Your task to perform on an android device: Go to the reminder app and create the reminder called "Underdogs" with the description Best for Mocktails at date 06/15/2023, time 11 p.m
Image 0: 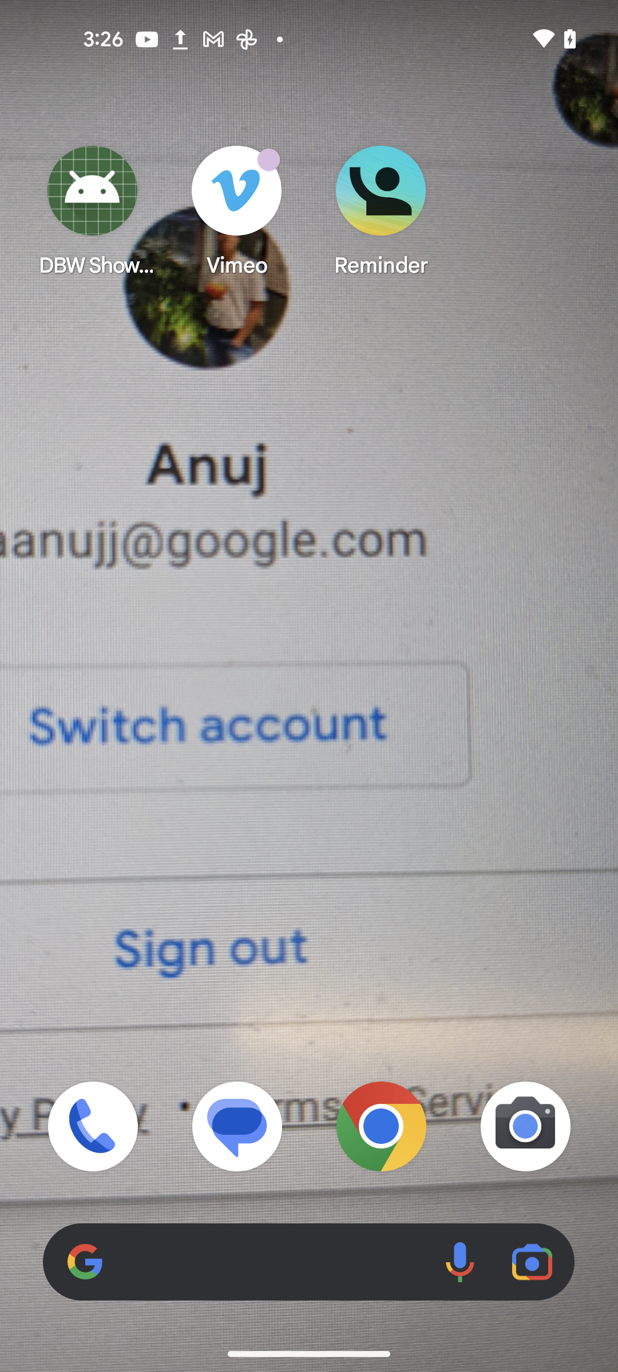
open Reminder app
Step 0: open app "Reminder"
Image 1: 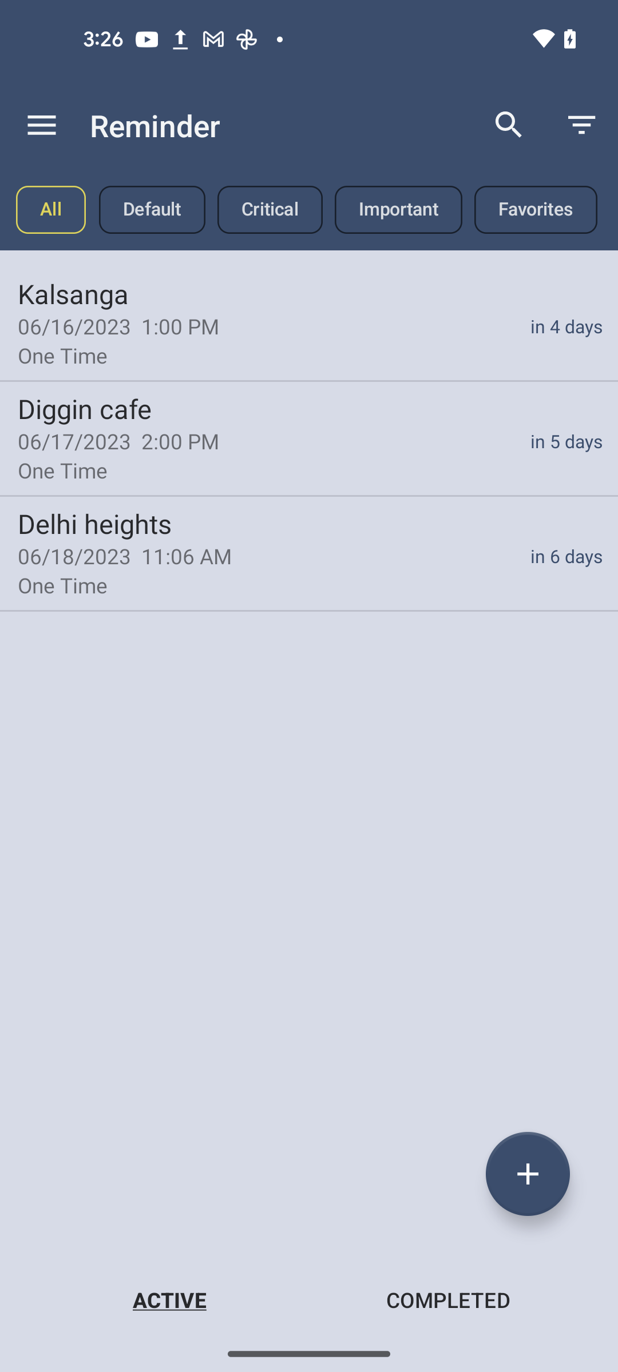
click on the + button at the bottom right corner of the screen
Step 1: click (528, 1174)
Image 2: 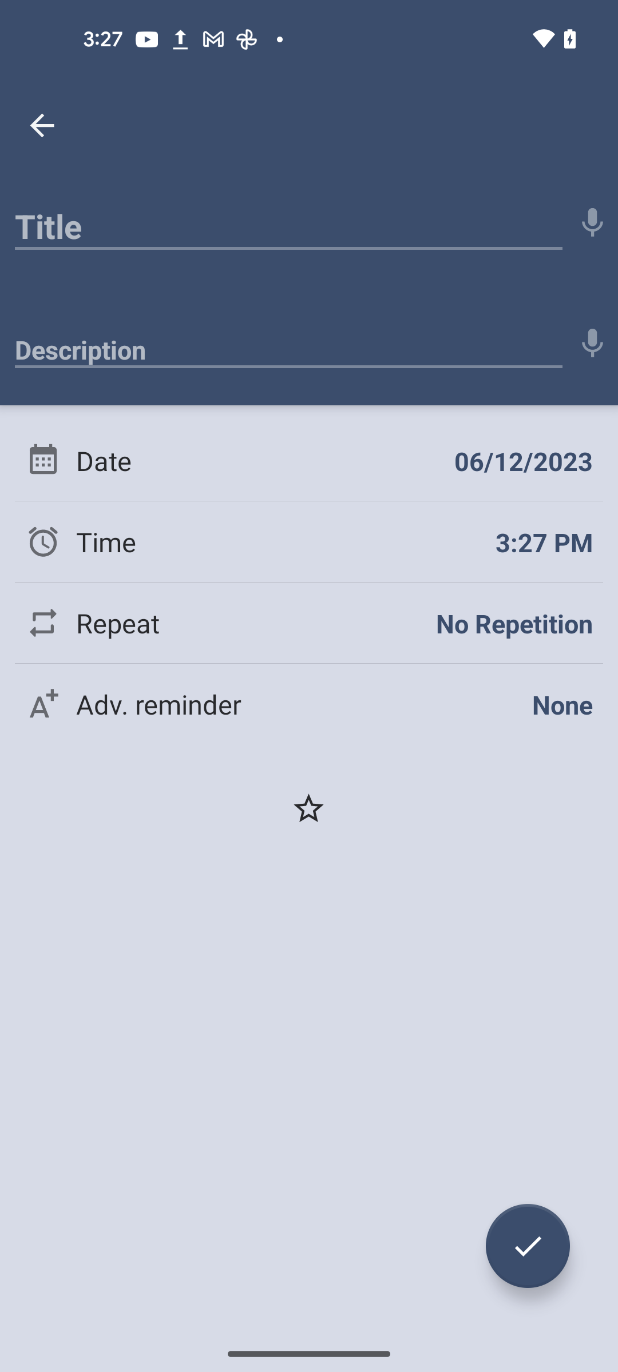
click on the title bar
Step 2: click (288, 220)
Image 3: 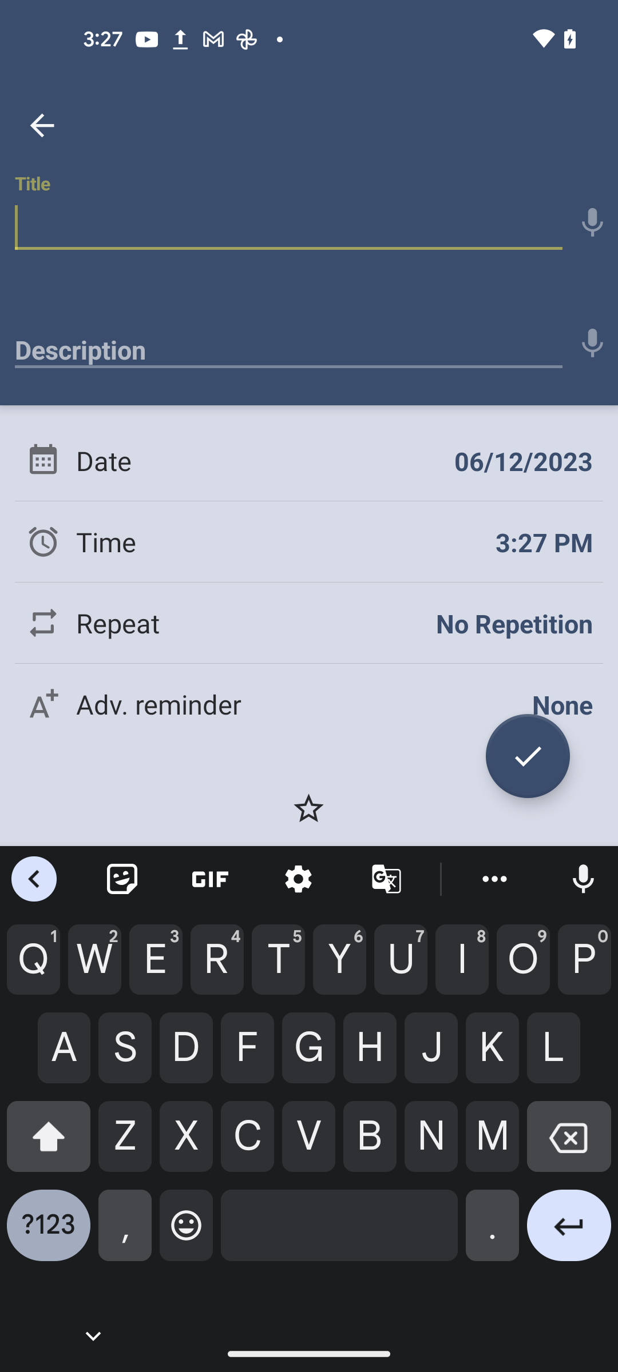
Add Title as underdogs 
Step 3: type "underdogs"
Image 5: 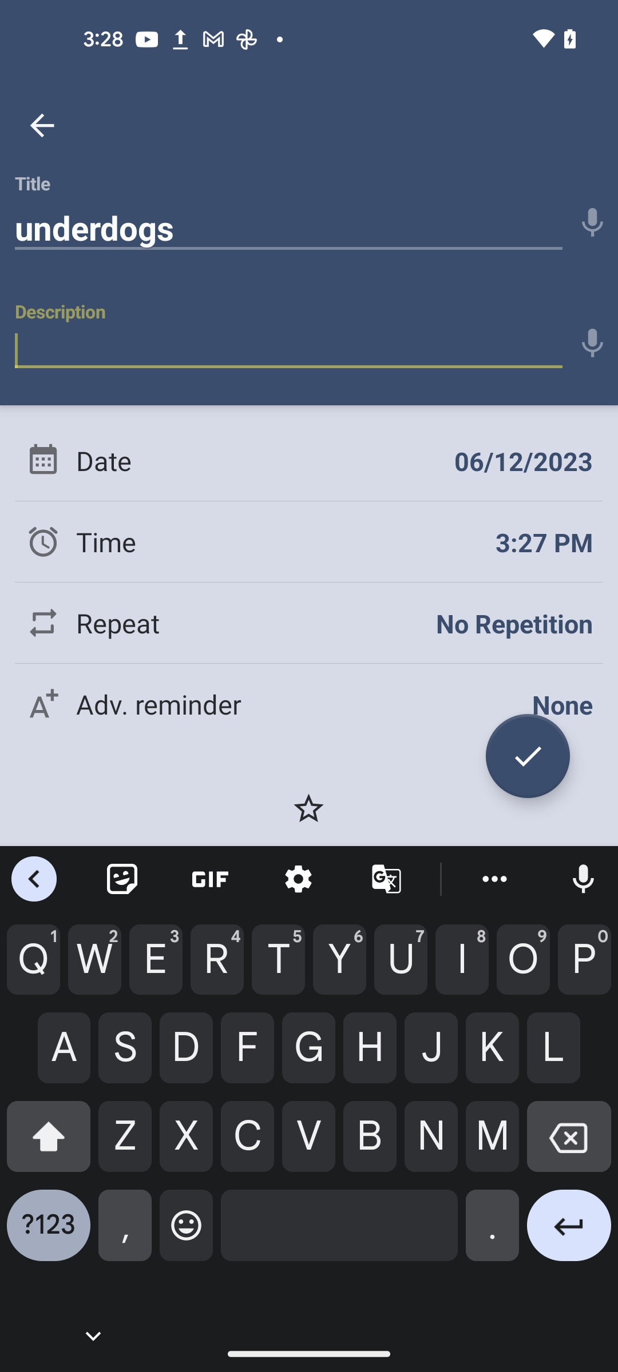
Add description as  Best for Mocktails 
Step 5: type "Best for Mocktails"
Image 6: 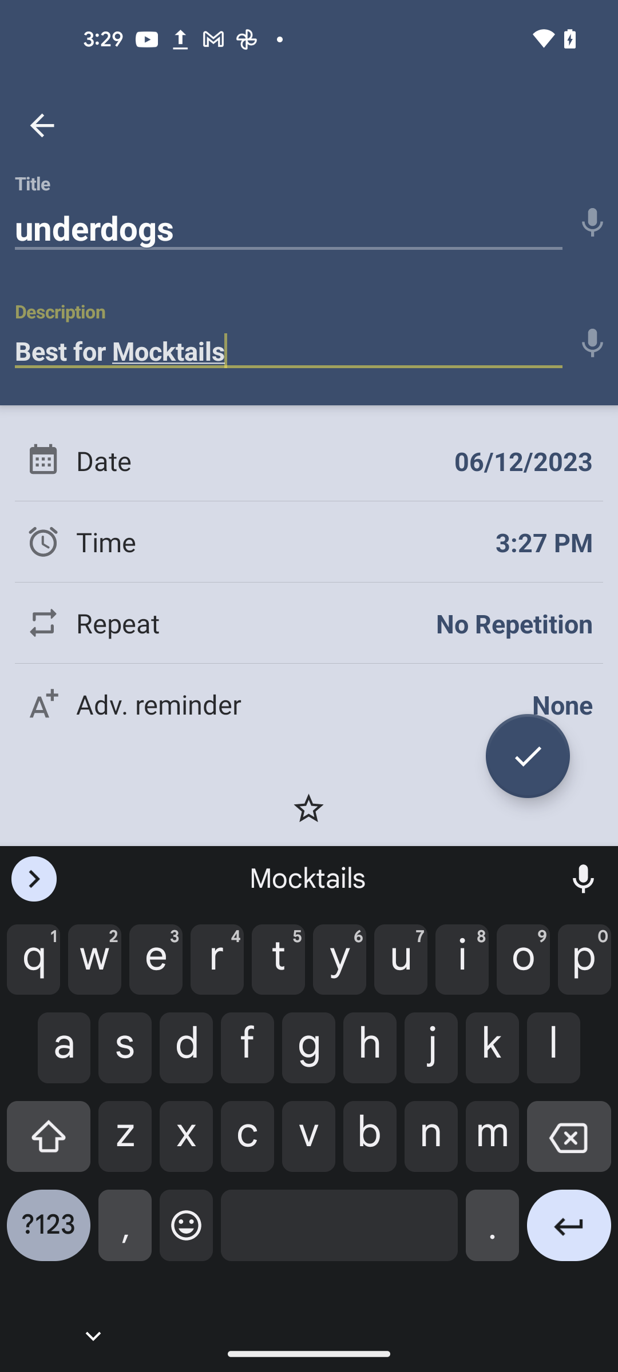
click on the date option
Step 6: click (240, 460)
Image 7: 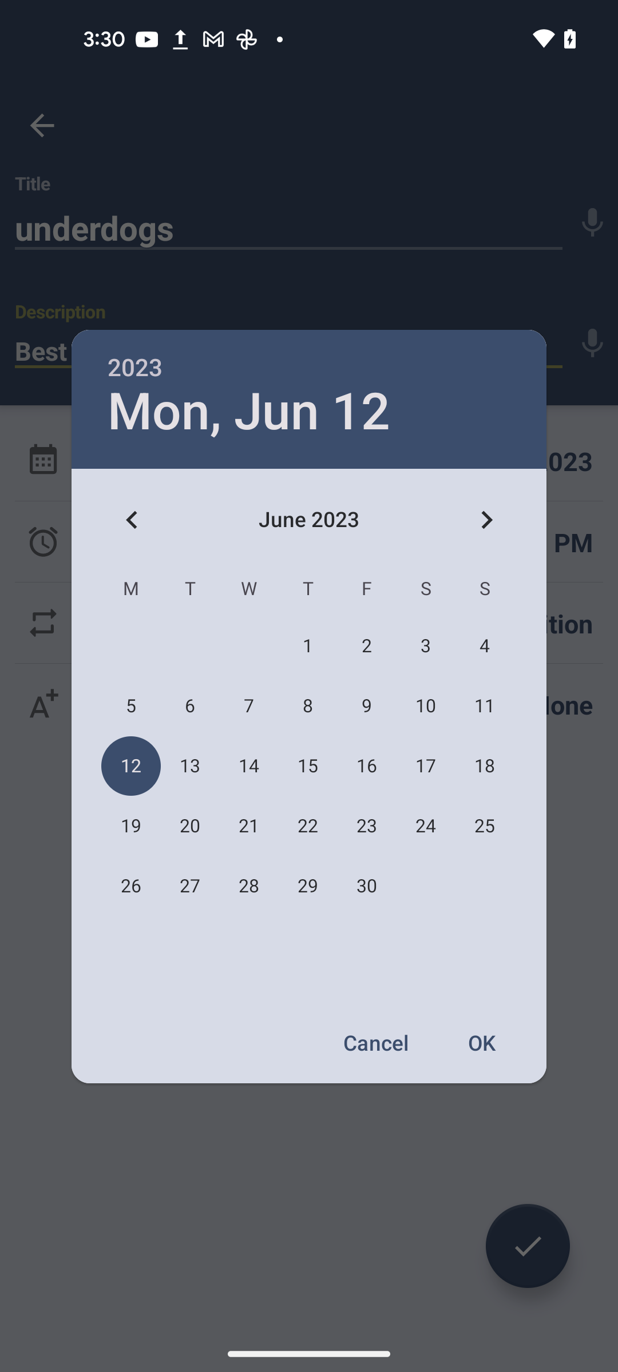
set the date as june 15 2023
Step 7: click (308, 766)
Image 8: 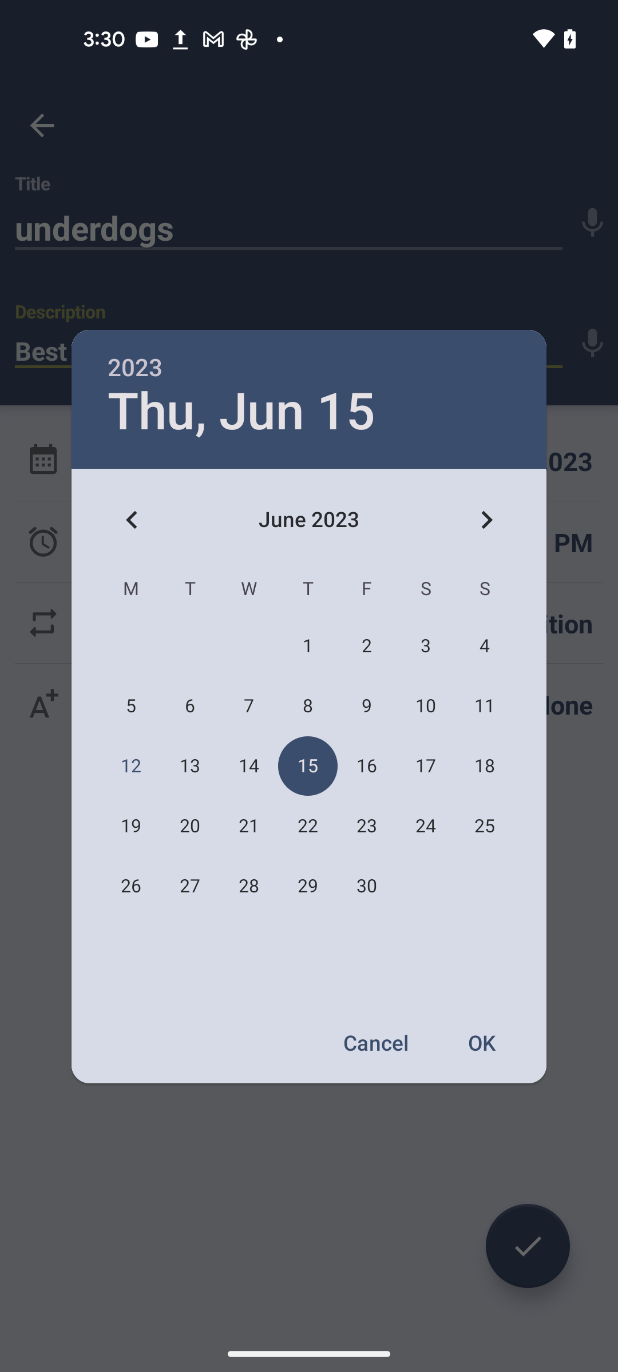
click on the Ok option
Step 8: click (483, 1042)
Image 9: 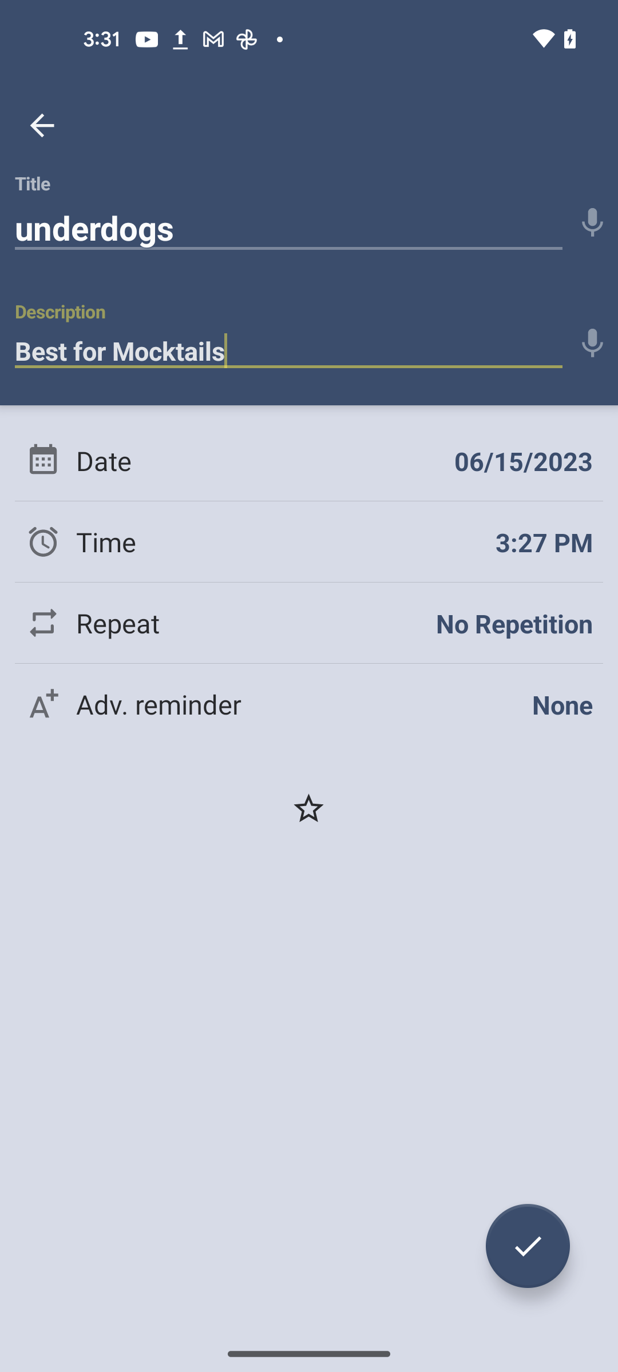
click on the time option
Step 9: click (260, 541)
Image 10: 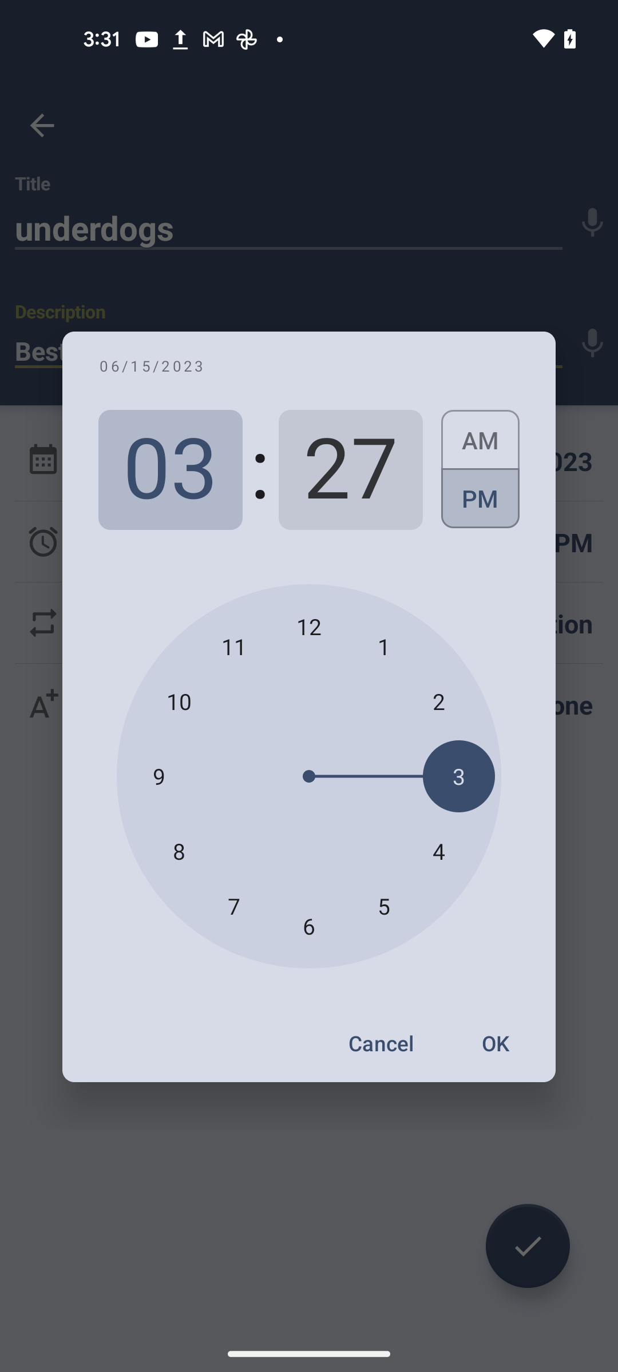
set the hours 11
Step 10: click (234, 646)
Image 12: 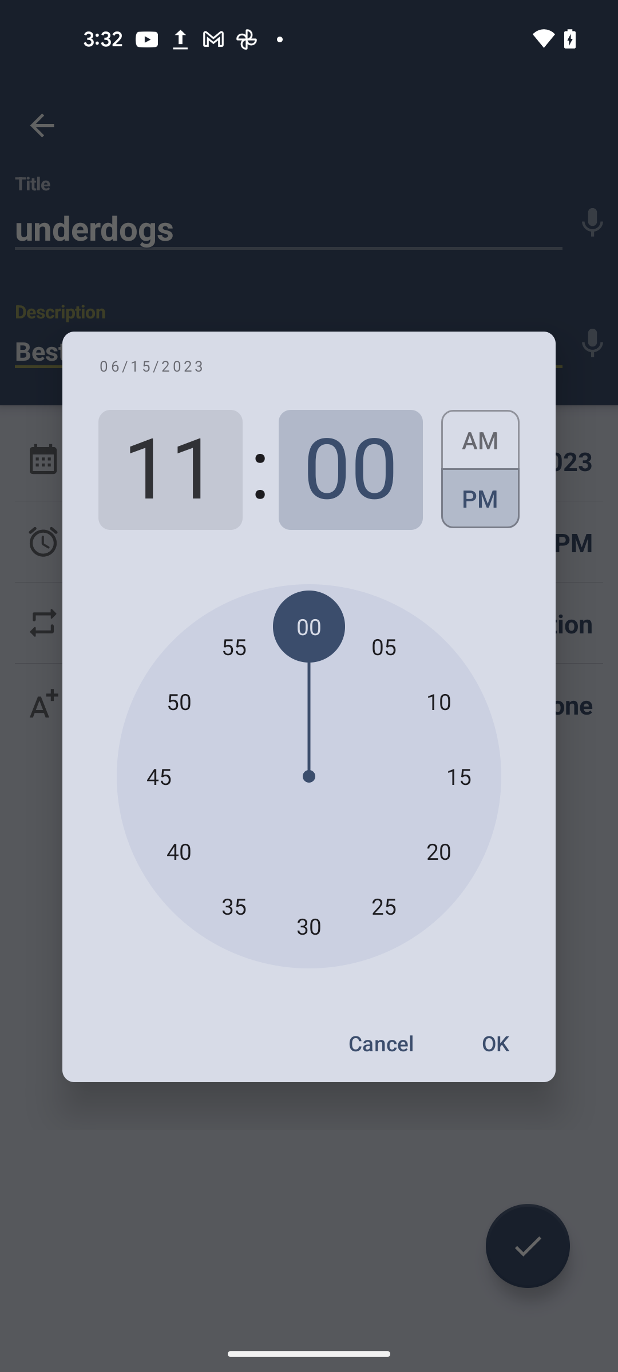
select the pm
Step 12: click (480, 504)
Image 13: 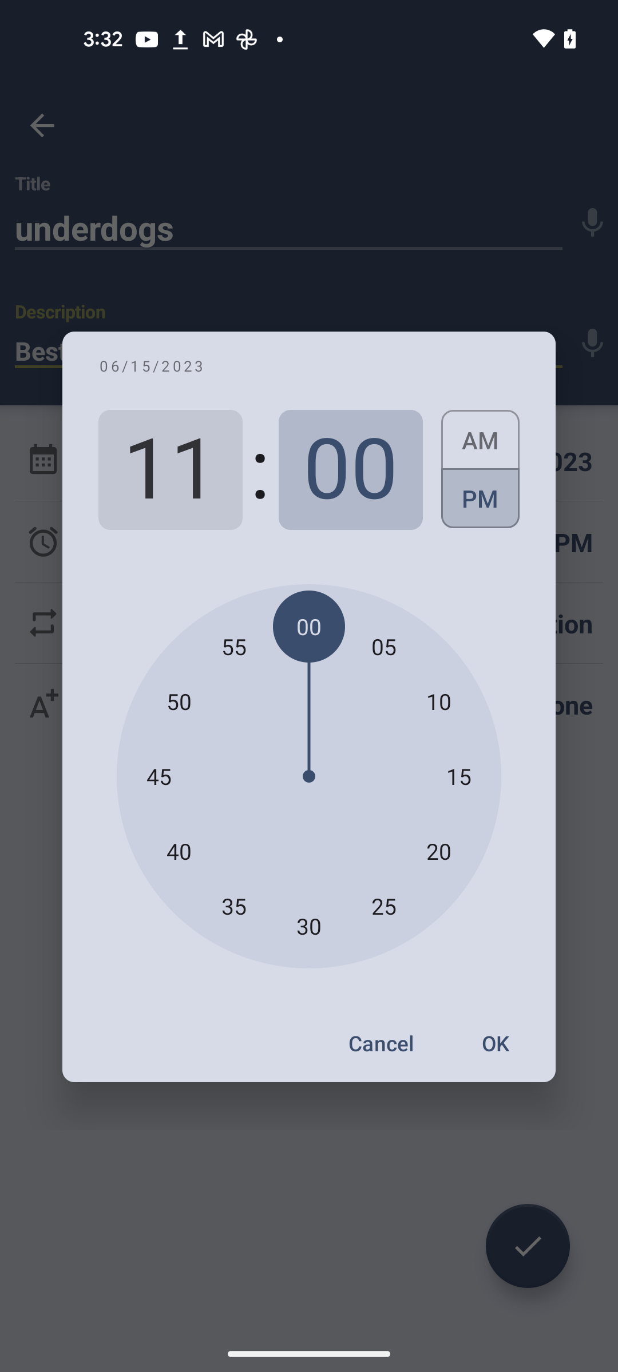
click on the Ok button
Step 13: click (495, 1043)
Image 14: 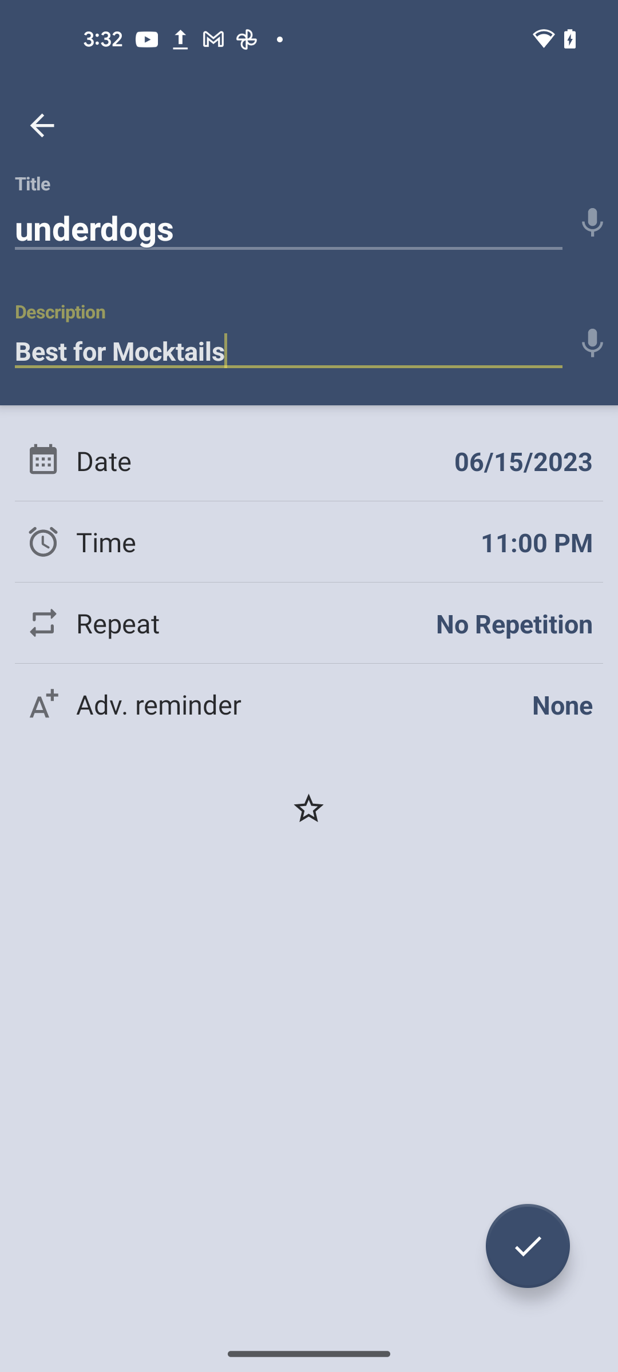
click on the tick button at the bottom right corner of the screen
Step 14: click (528, 1246)